Your task to perform on an android device: I want to pause my timer because I have to watch TV.
Image 1: 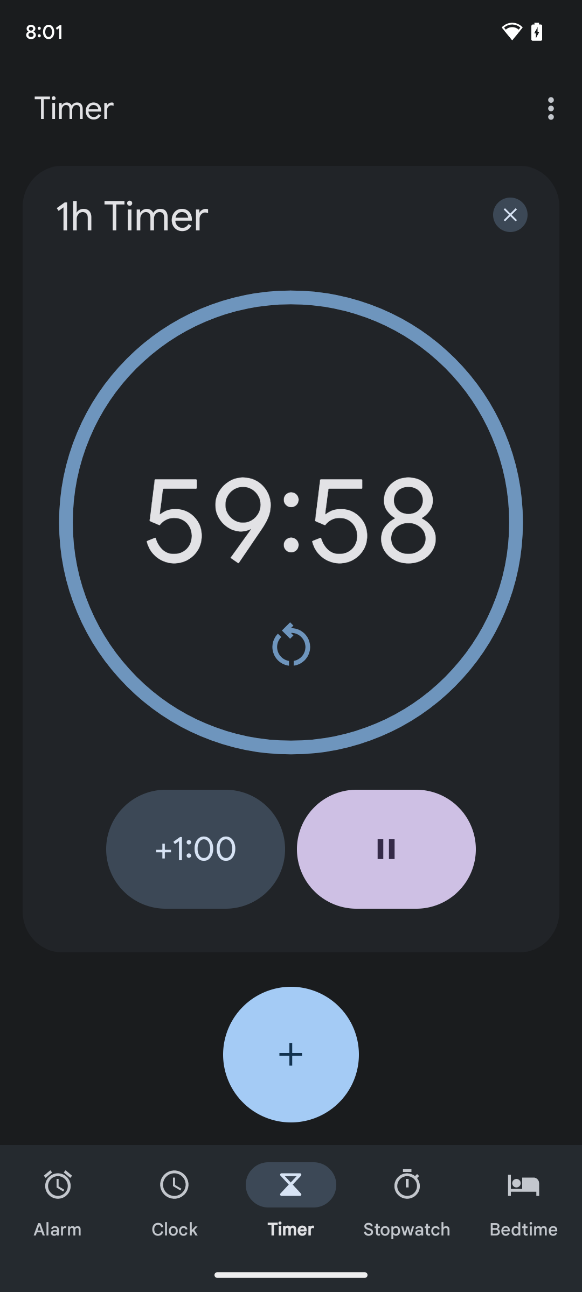
Click on the Pause button on the screen.
Step 1: click (386, 849)